Your task to perform on an android device: Add the  Switch FWD Running Shoes  to the wishlist in the Adidas app 
Image 0: 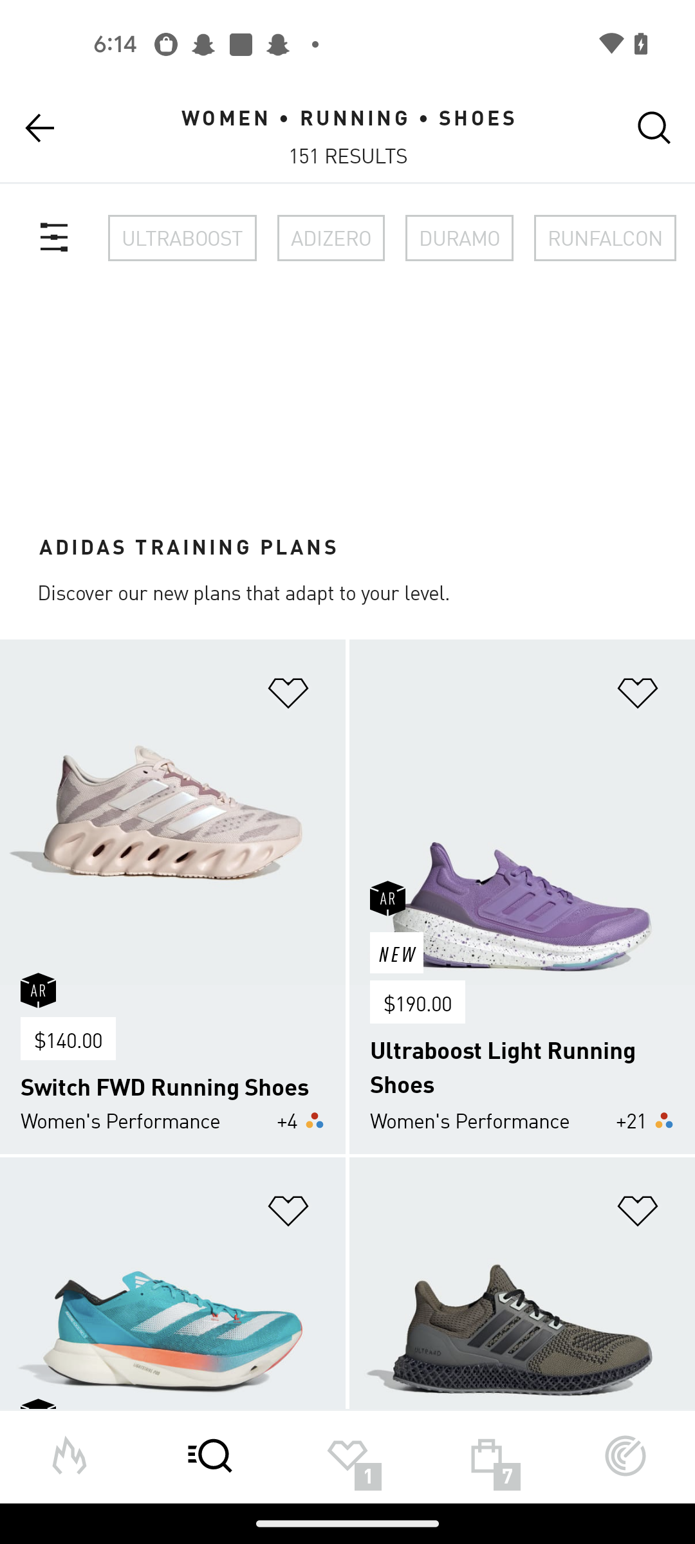
Click on the Switch FWD Running Shoes
Step 0: click (172, 811)
Image 1: 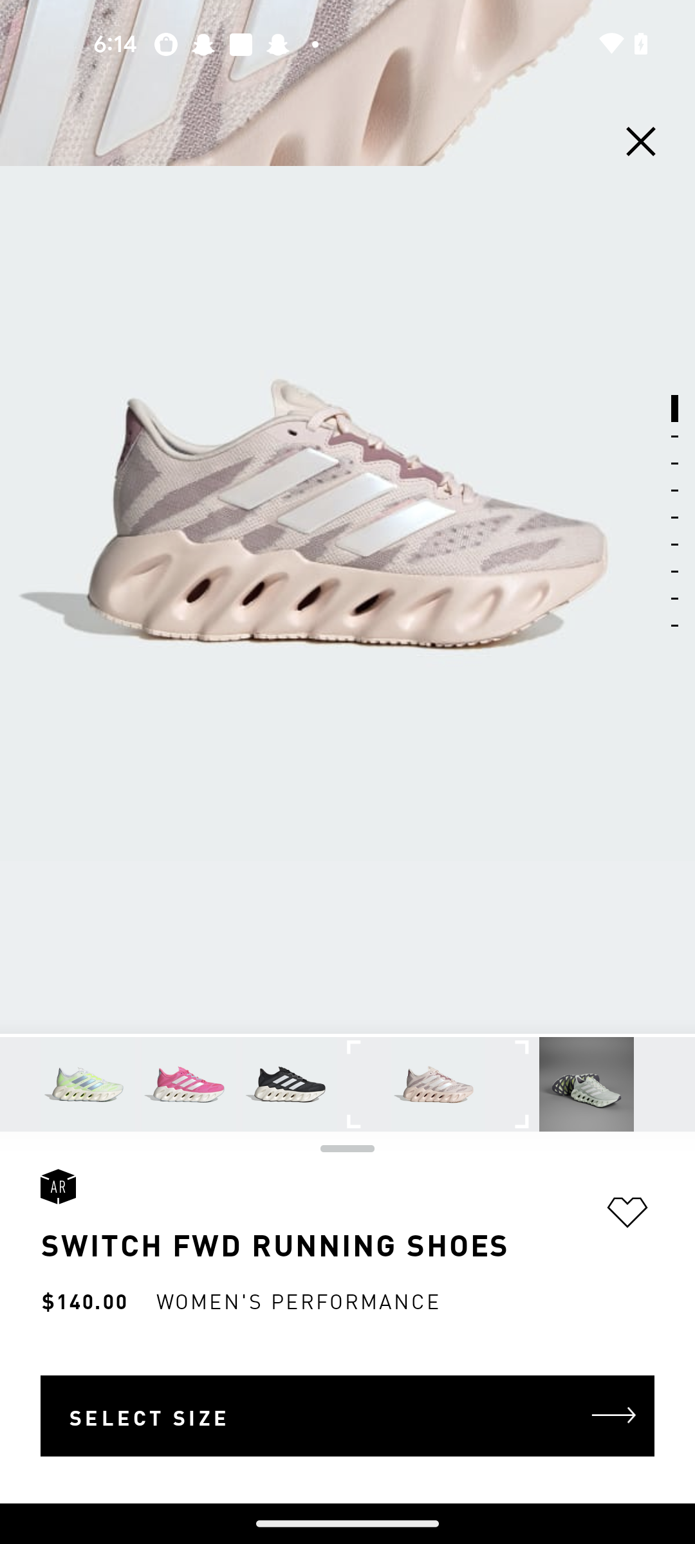
Swipe up 
Step 1: scroll down
Image 2: 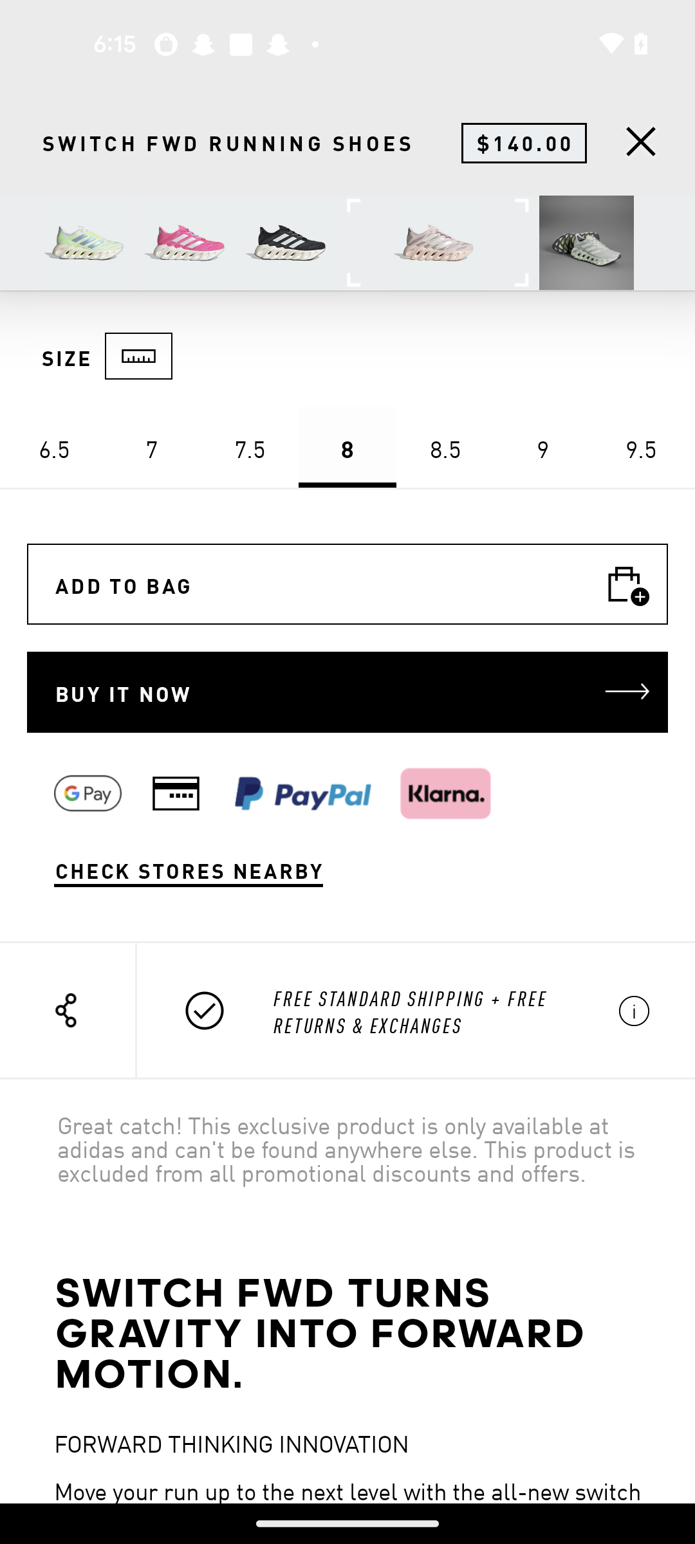
Click on the Add to bag option
Step 2: click (347, 570)